Your task to perform on an android device: I'd like to listen to the recorded audio to make sure it's clear.
Image 0: 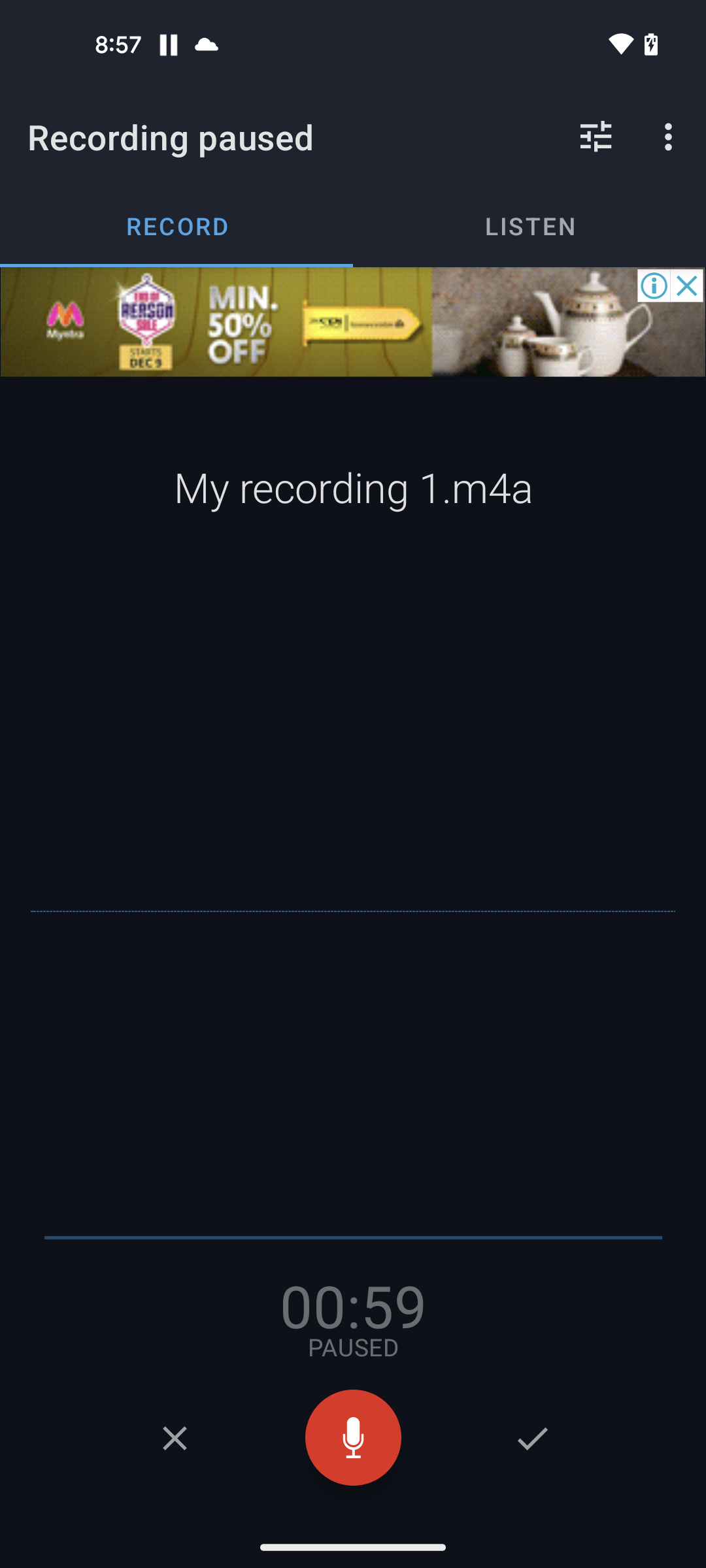
click on the tick icon
Step 0: click (532, 1437)
Image 1: 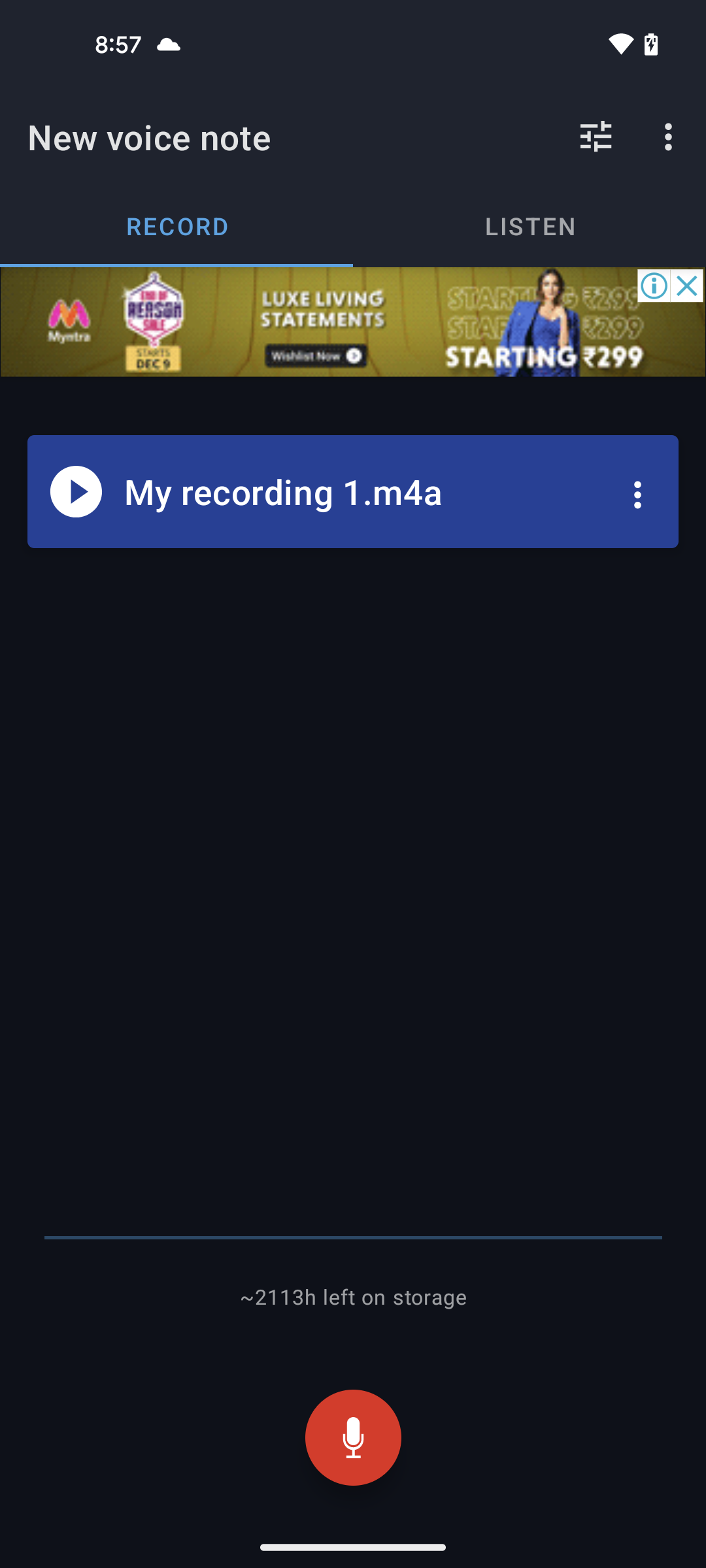
click on the Listen section
Step 1: click (529, 225)
Image 2: 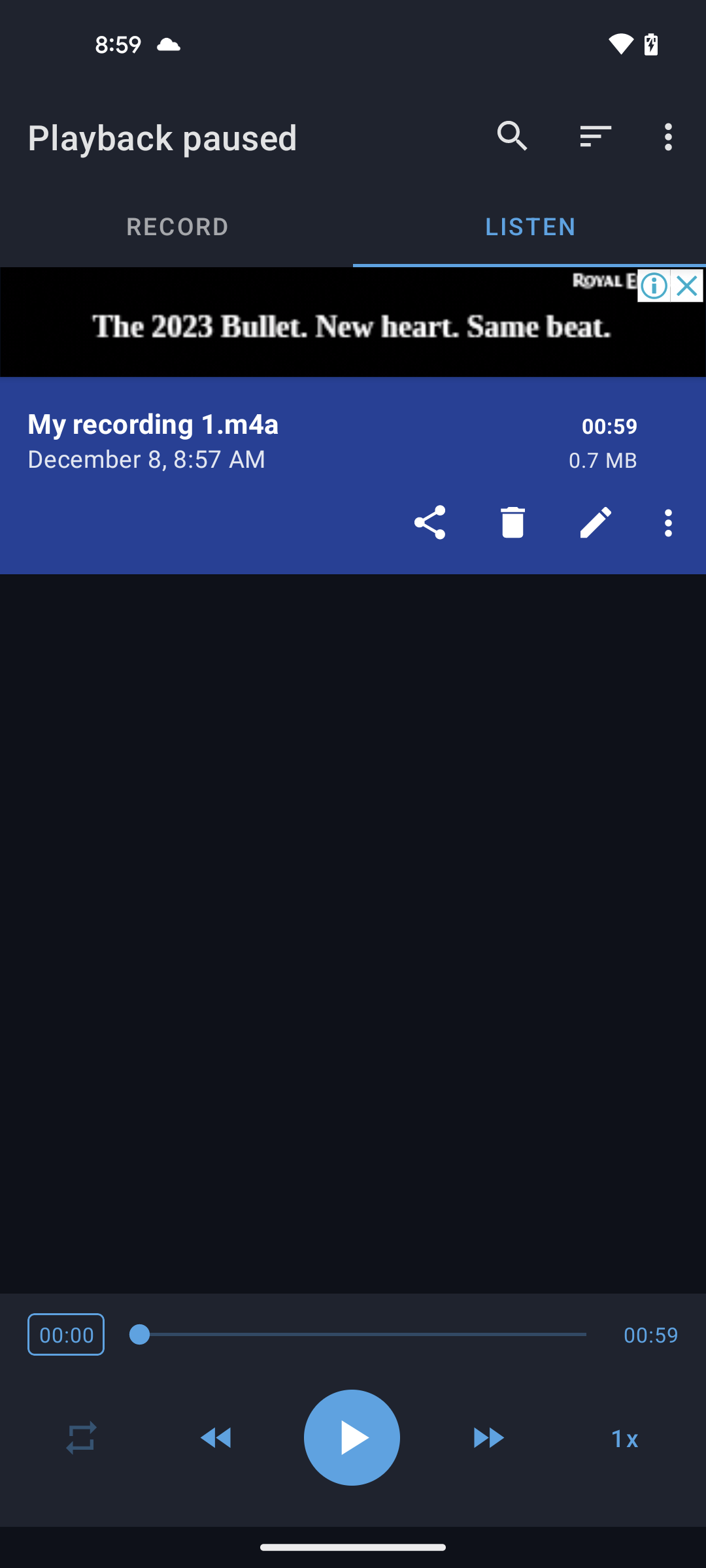
click on the play button
Step 2: click (352, 1437)
Image 3: 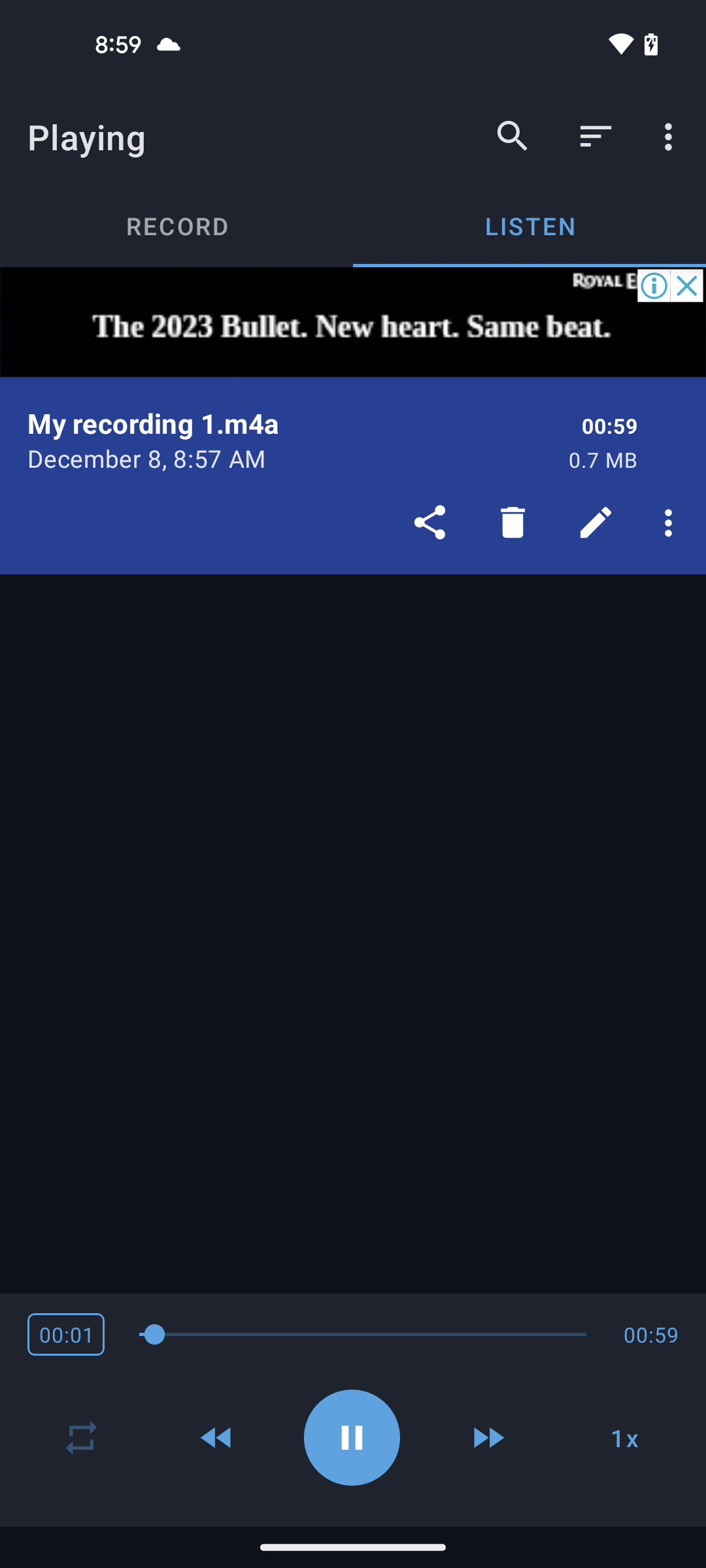
click on the play button
Step 3: wait